Your task to perform on an android device: I want to share the song Real Love by Martin Garrix from the Spotify app to my friend Louis at his email address louiscanadian@gmail.com
Image 1: 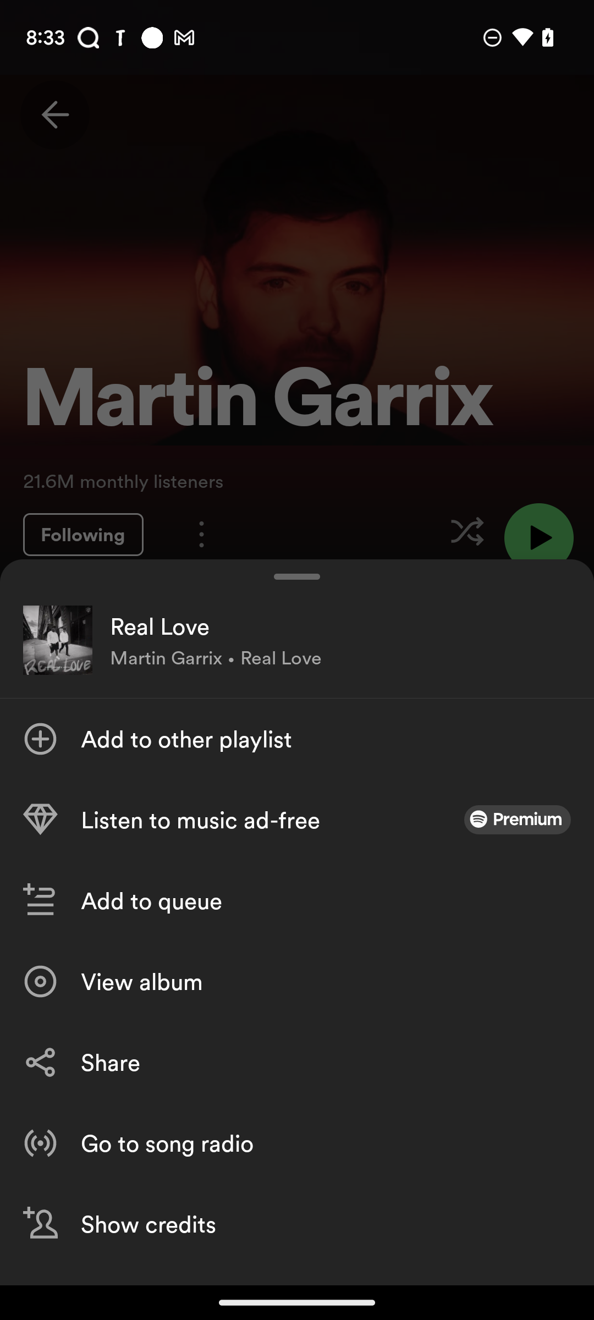
Click on the share button.
Step 1: click (326, 1063)
Image 3: 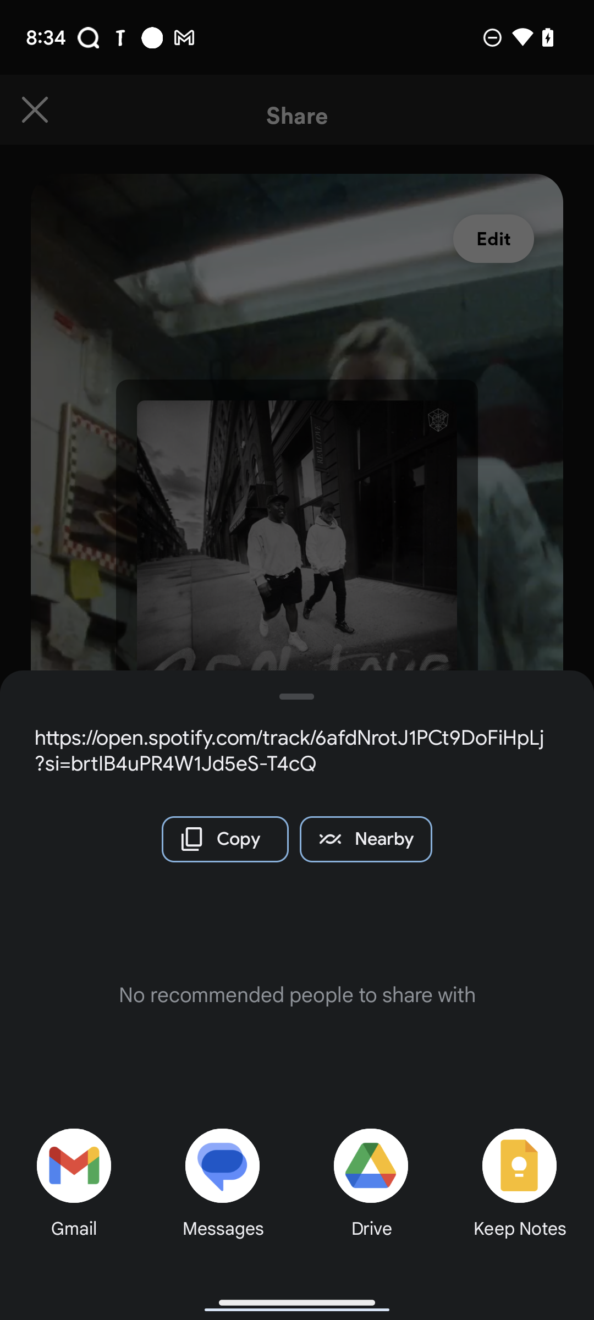
Click on the Gmail button.
Step 3: click (73, 1165)
Image 4: 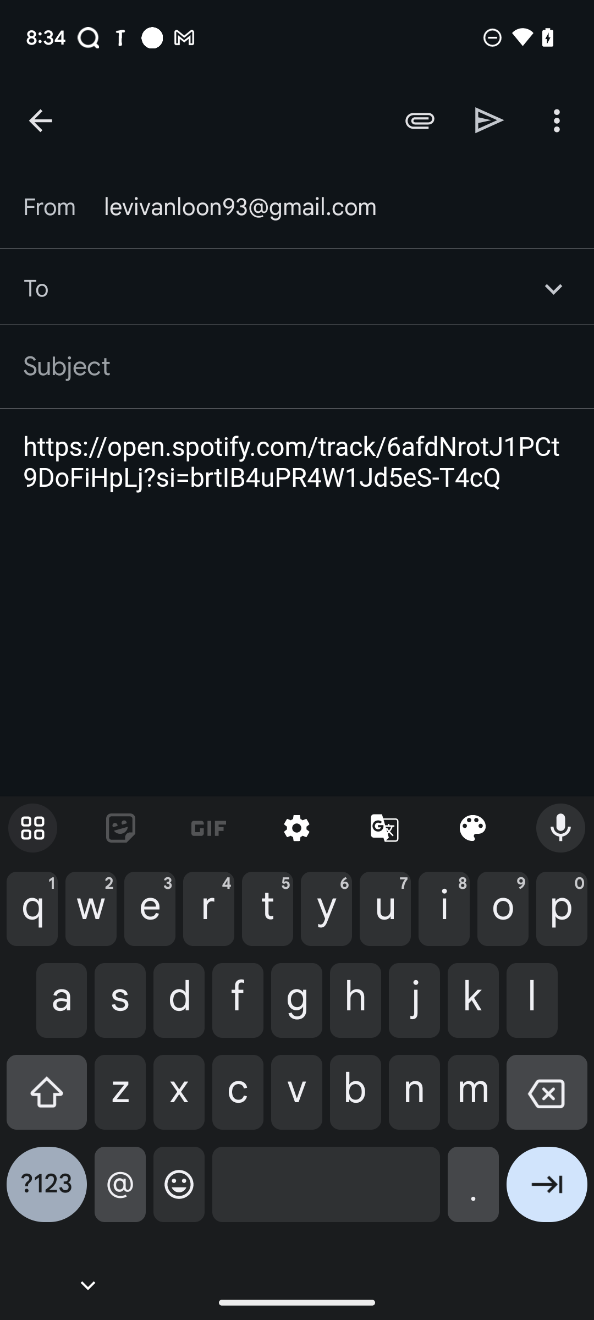
Enter louiscanadian@gmail.com in the To text box.
Step 4: type "louiscanadian@gmail.com"
Image 5: 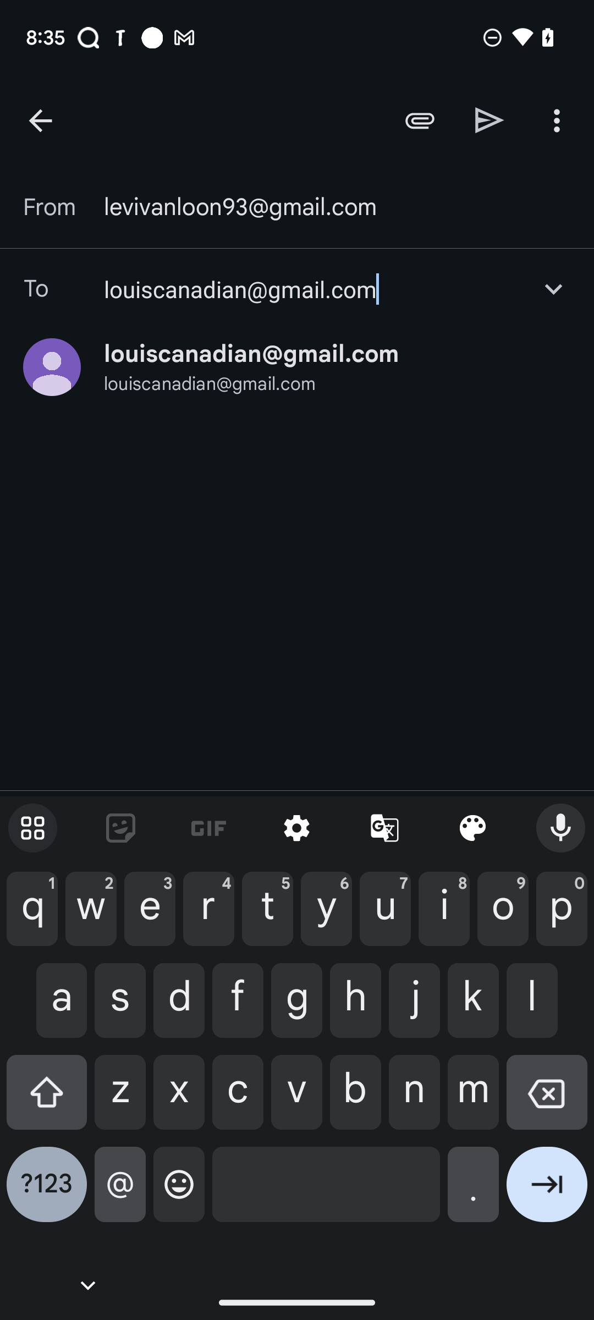
Click on the send icon on the top right side of the screen.
Step 5: click (490, 120)